Your task to perform on an android device: I want to raise the font size in the Amazon kindle app by more than 10% because the current text size is difficult to read.
Image 0: 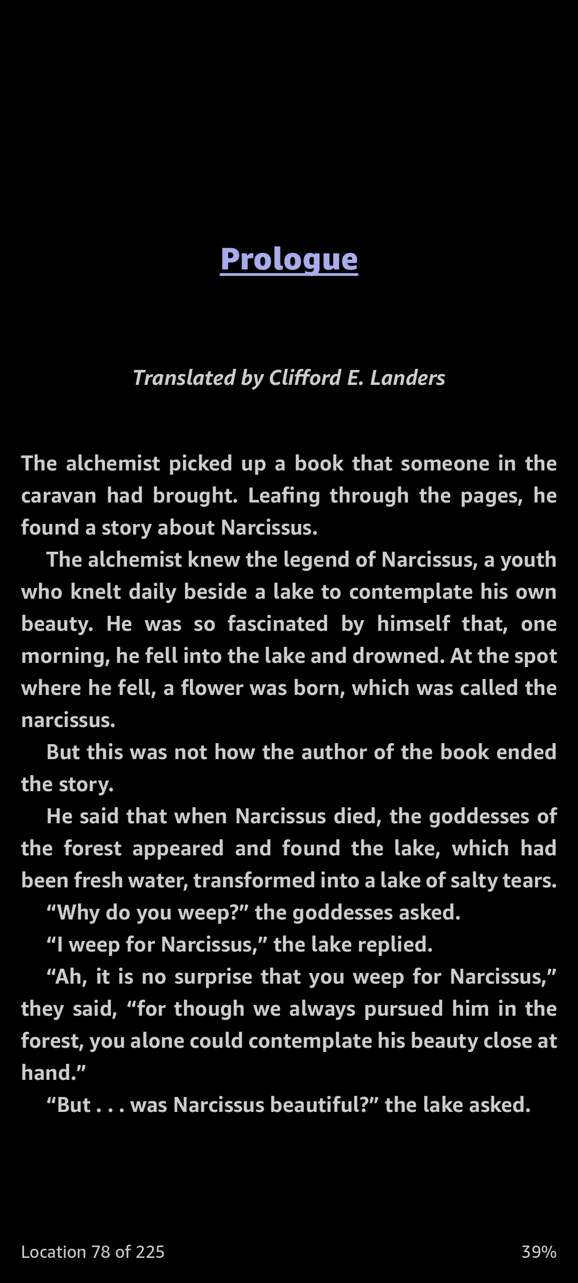
Click on the screen
Step 0: click (289, 641)
Image 1: 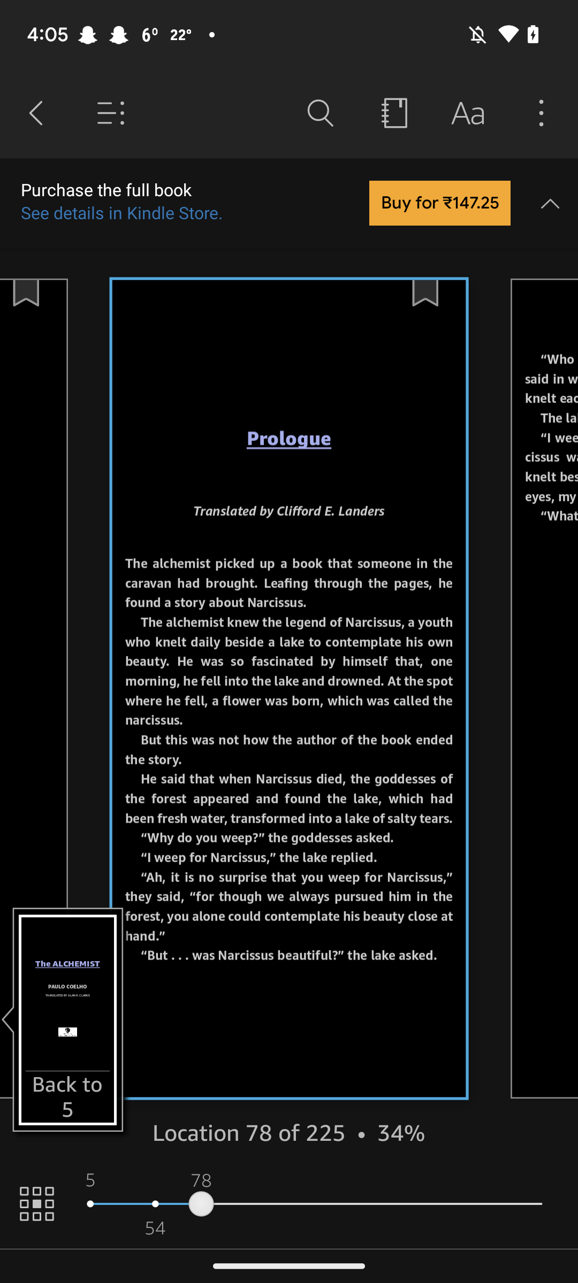
Click on the font icon at the top at the bottom of right corner
Step 1: click (467, 113)
Image 2: 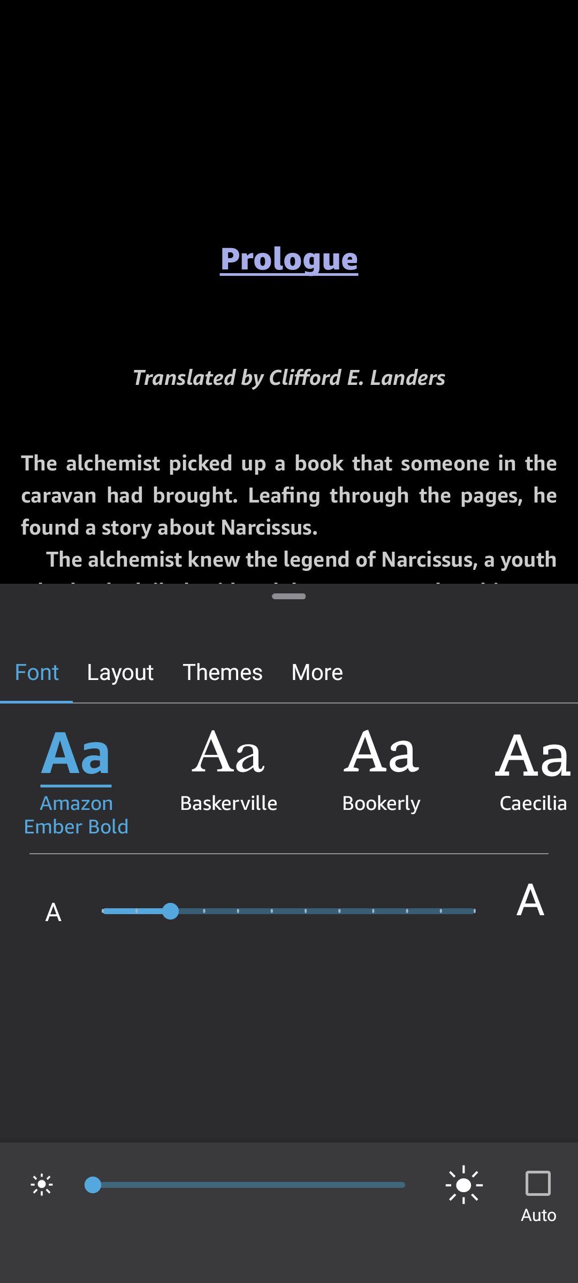
Swipe right  to raise the font size 
Step 2: scroll left